Your task to perform on an android device: I want some French cuisine dishes, so I want to view the menu of the Texas River Ranch restaurant.
Image 0: 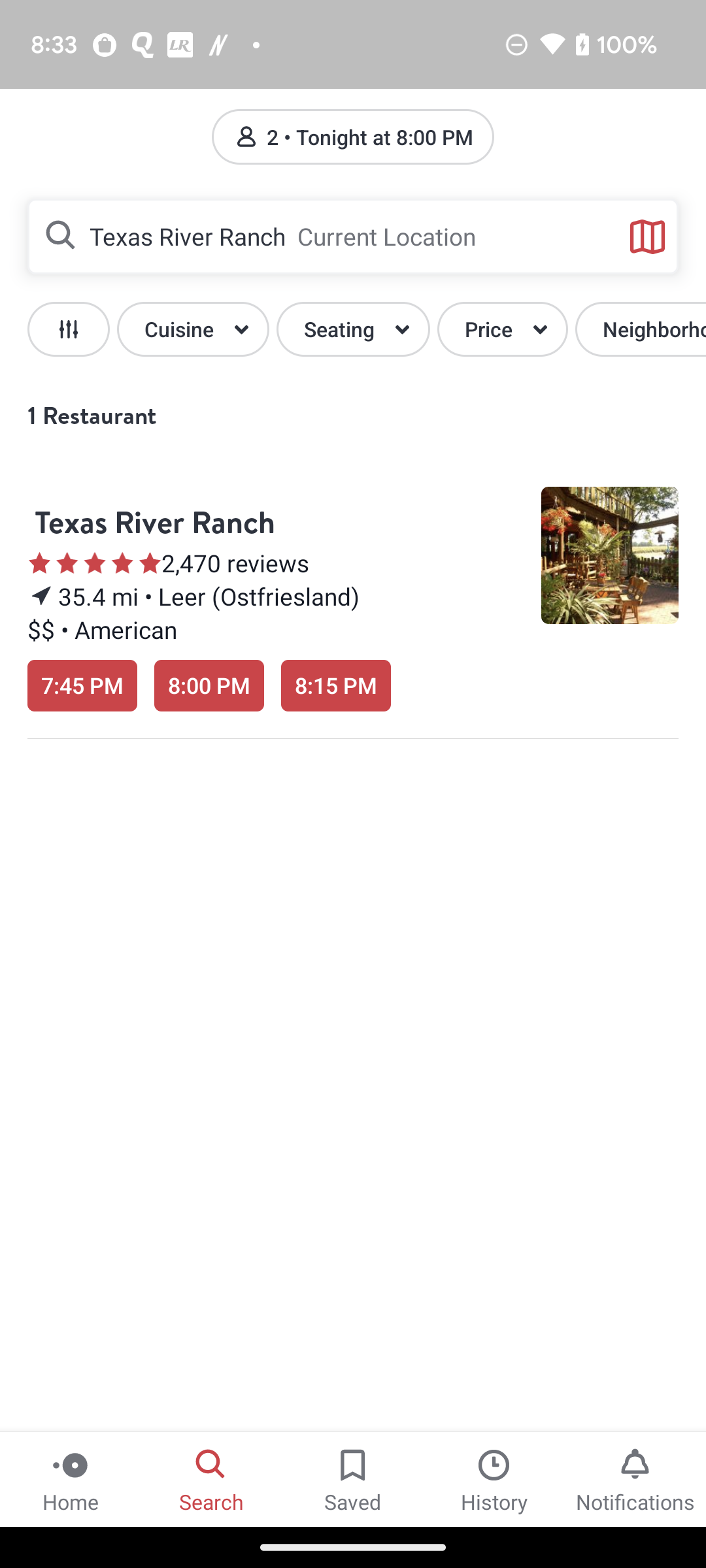
Click on the Texas River Ranch restaurant 
Step 0: click (281, 521)
Image 1: 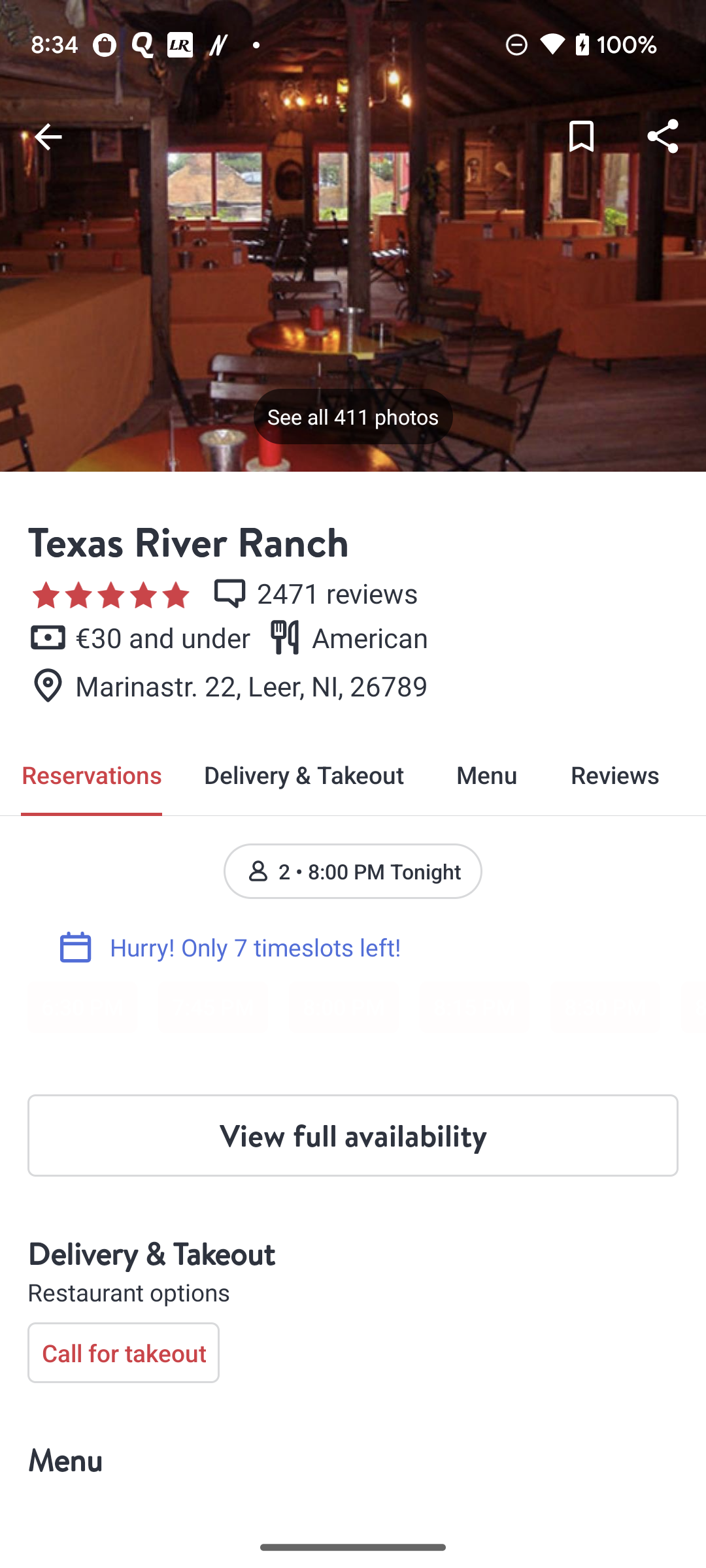
Click on the Menu option 
Step 1: click (487, 774)
Image 2: 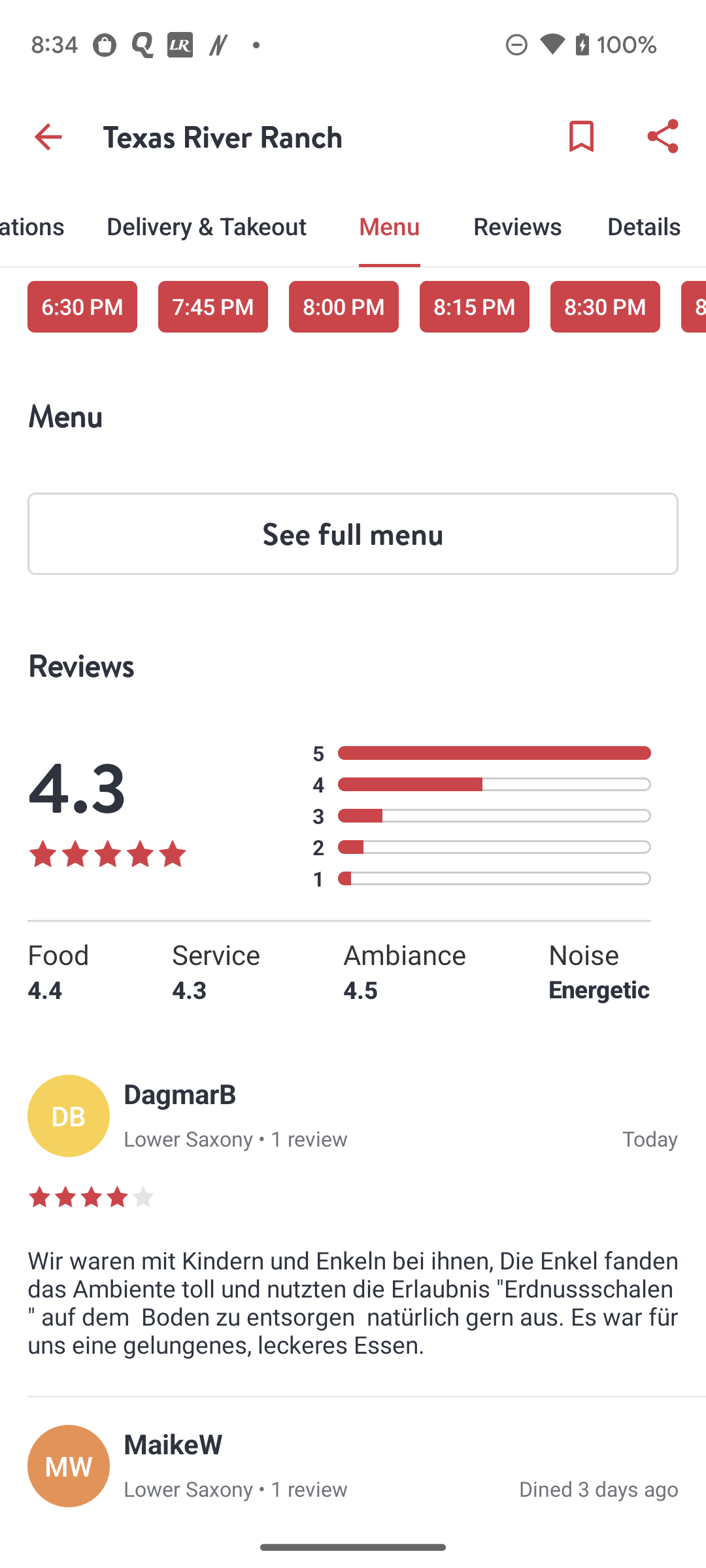
Click on the See full menu option 
Step 2: click (353, 534)
Image 4: 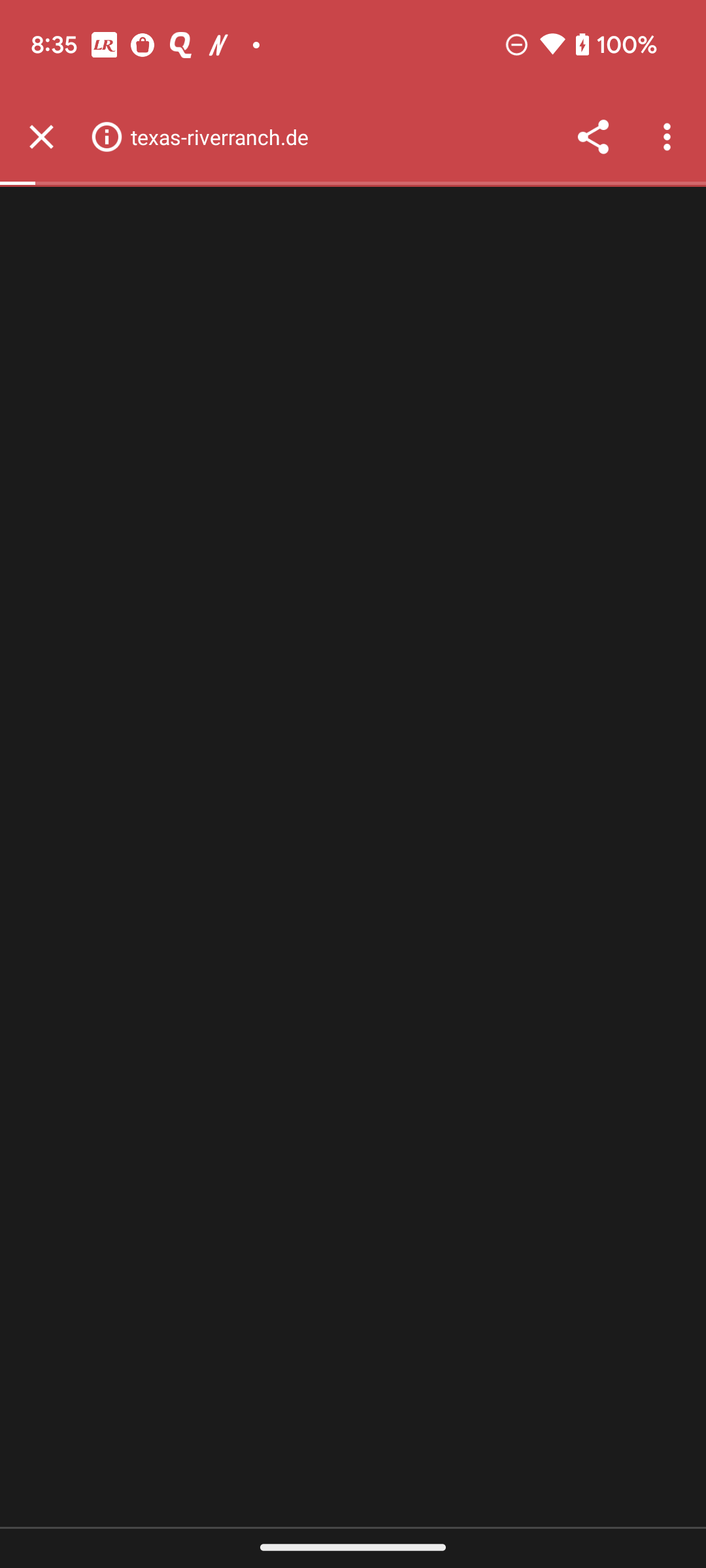
Click on the view menu option
Step 4: wait
Image 5: 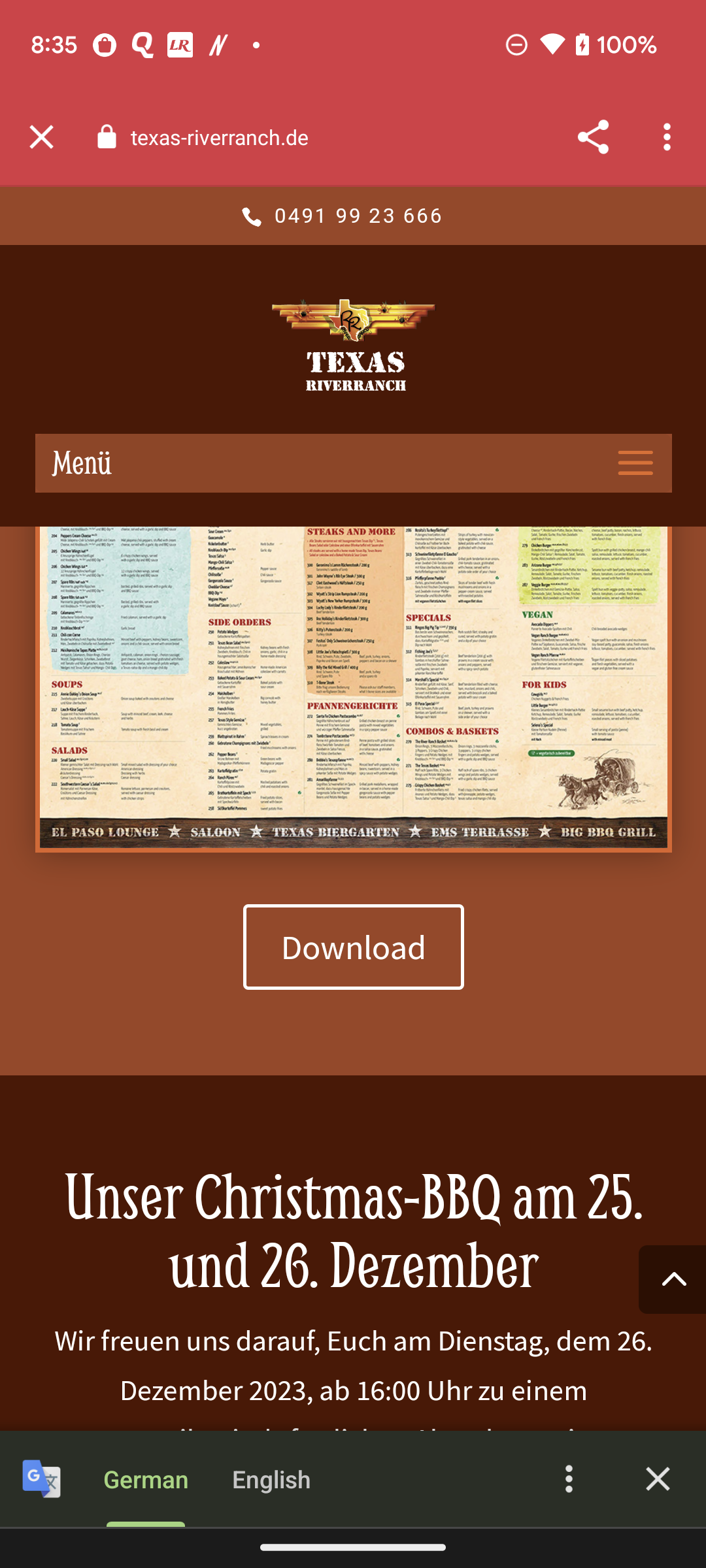
Click on the menu picture 
Step 5: click (353, 651)